Your task to perform on an android device: Create a 4-day itinerary from December 16 to December 19 in Vancouver and add Stanley Park, Queen Elizabeth Park, Gastown, and Canada Place to my itinerary, respectively, on the Trip.com app.
Image 0: 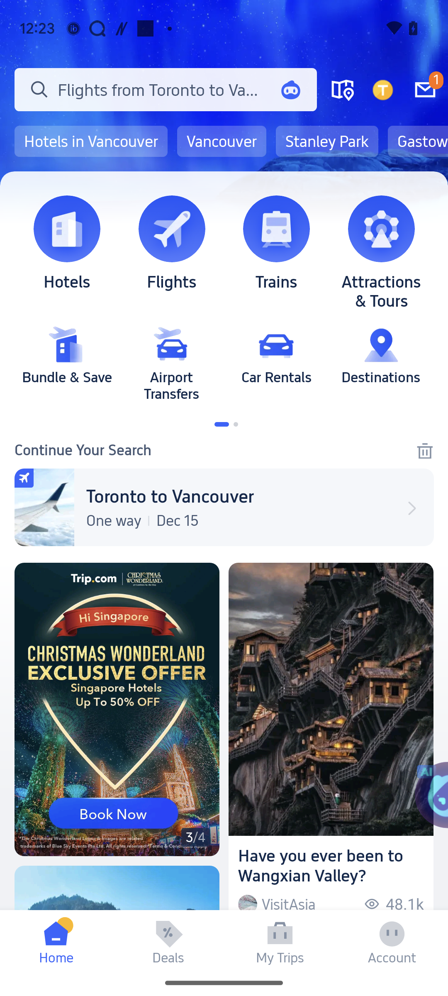
Click on the tab My Trips at the bottom.
Step 0: click (280, 940)
Image 1: 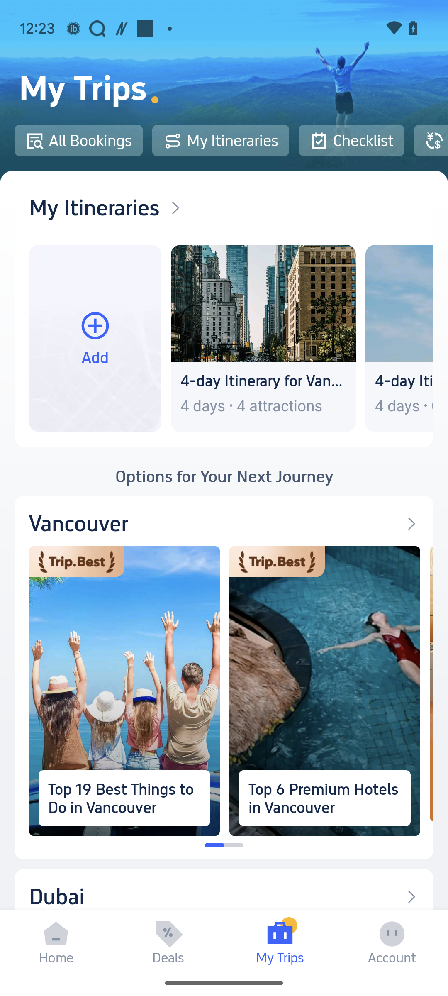
Click on the add button.
Step 1: click (95, 338)
Image 2: 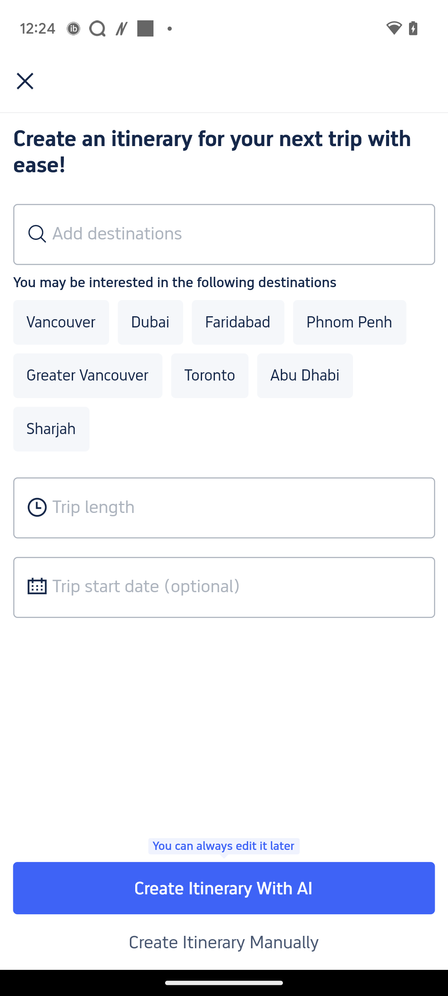
Select the destination Vancouver.
Step 2: click (61, 322)
Image 3: 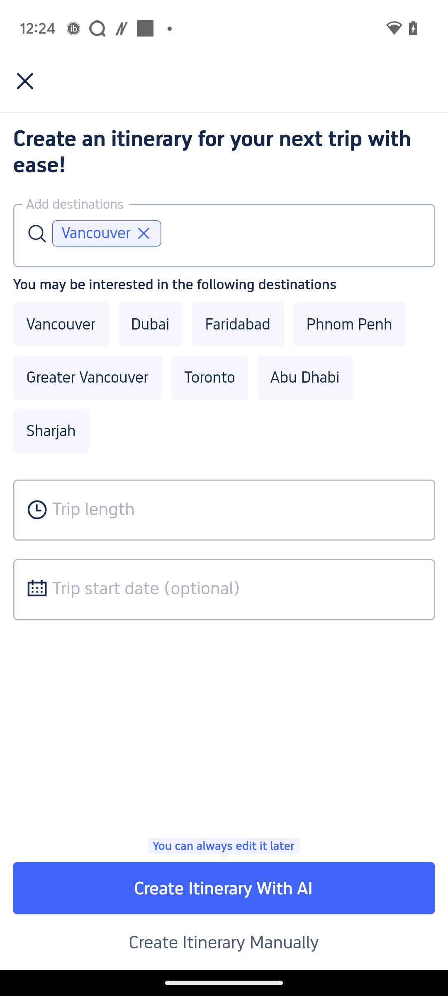
Click on the trip Length input box.
Step 3: click (224, 510)
Image 4: 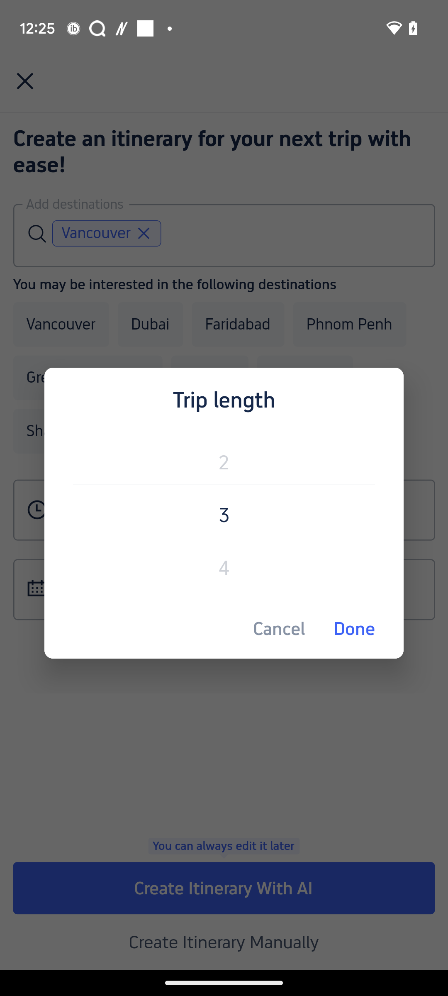
Click on 4.
Step 4: click (224, 515)
Image 5: 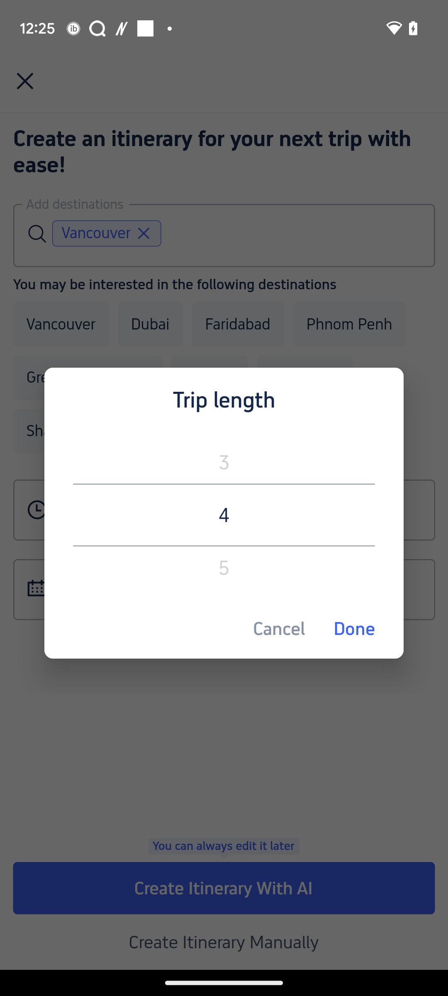
Click on the Done Tab.
Step 5: click (340, 628)
Image 6: 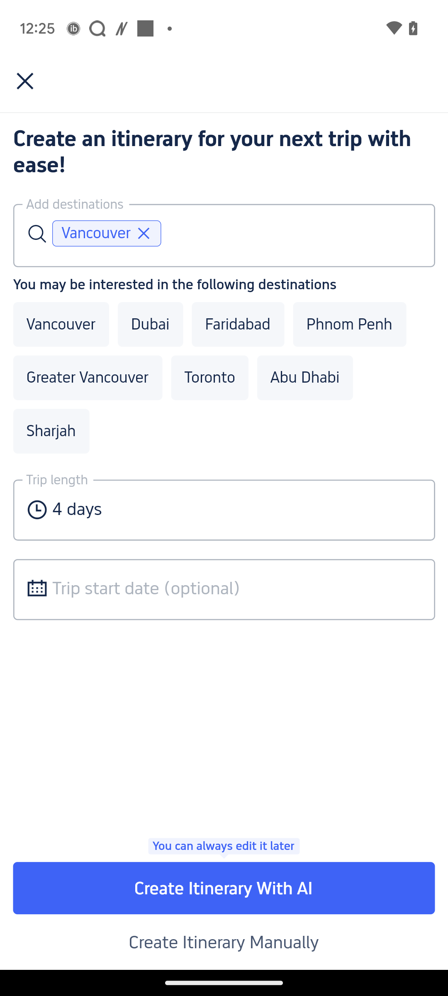
Click on the Trip start Date input box.
Step 6: click (224, 589)
Image 7: 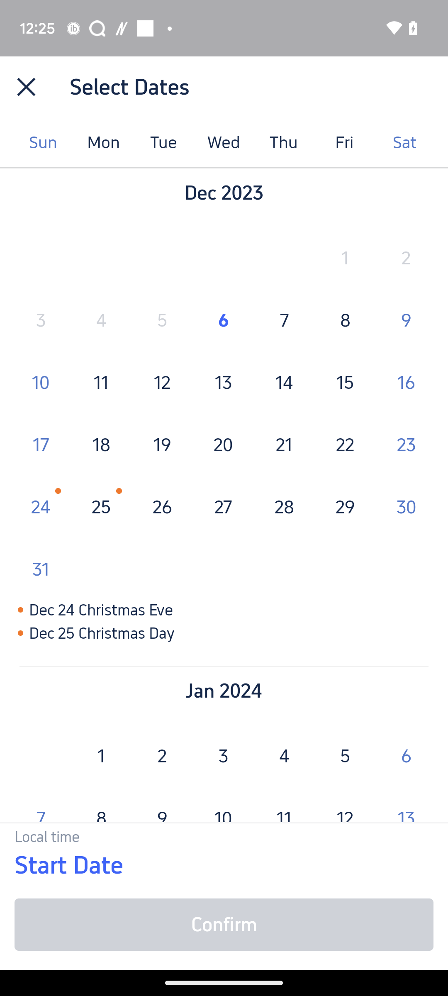
Select the Starting date December 16.
Step 7: click (406, 383)
Image 8: 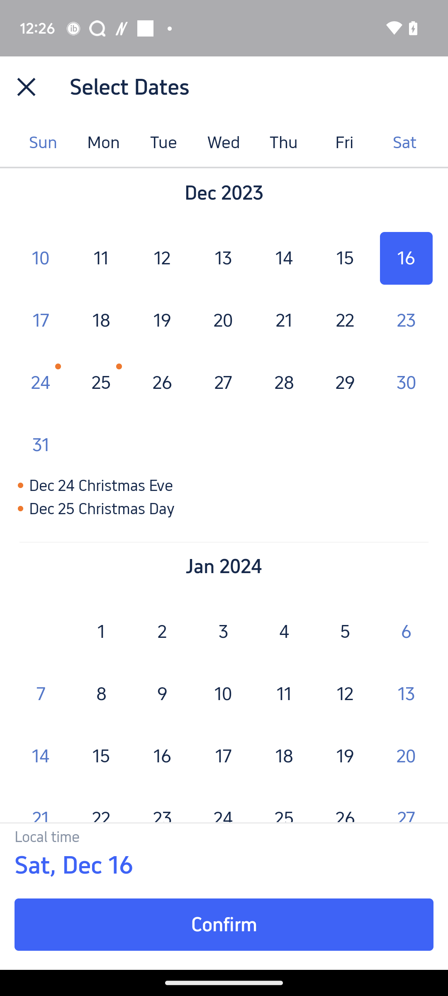
Click on the Confirm tab at the bottom.
Step 8: click (224, 925)
Image 9: 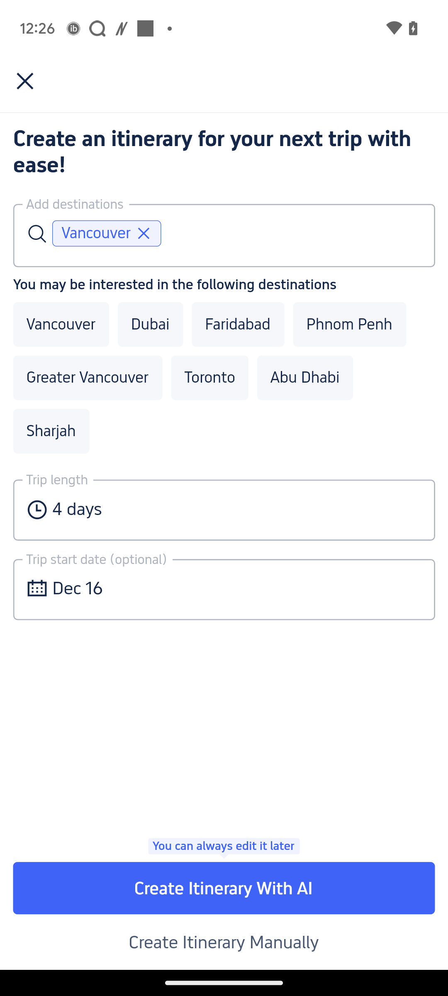
Click on the tab "Create Itinerary Manually" at the bottom.
Step 9: click (224, 942)
Image 10: 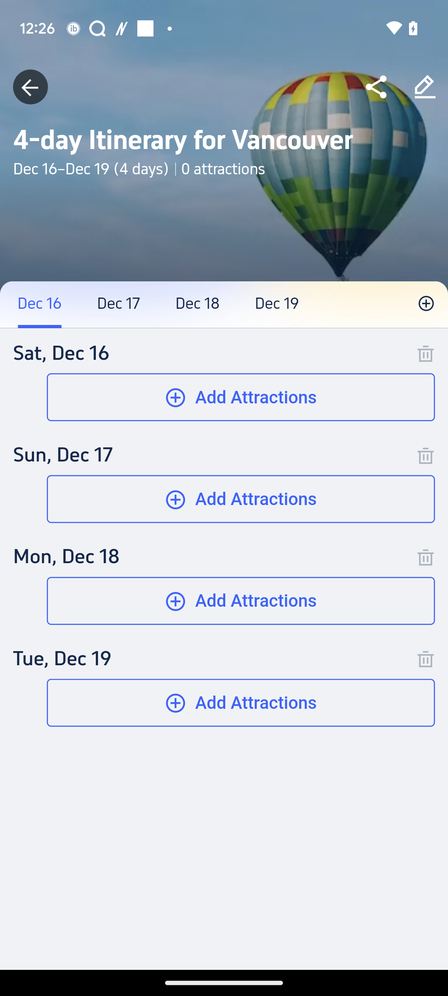
Click on the Add Attractions button of the December 16 tab.
Step 10: click (224, 401)
Image 11: 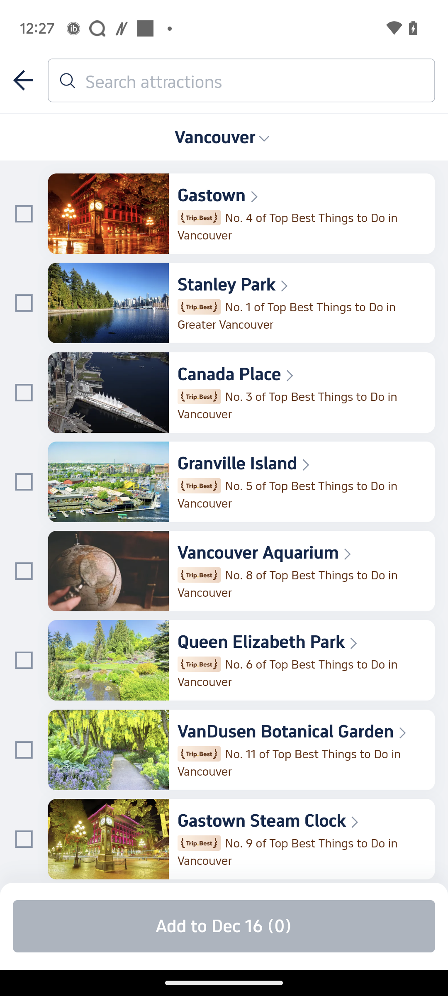
Click on the check box of stanley park.
Step 11: click (224, 303)
Image 12: 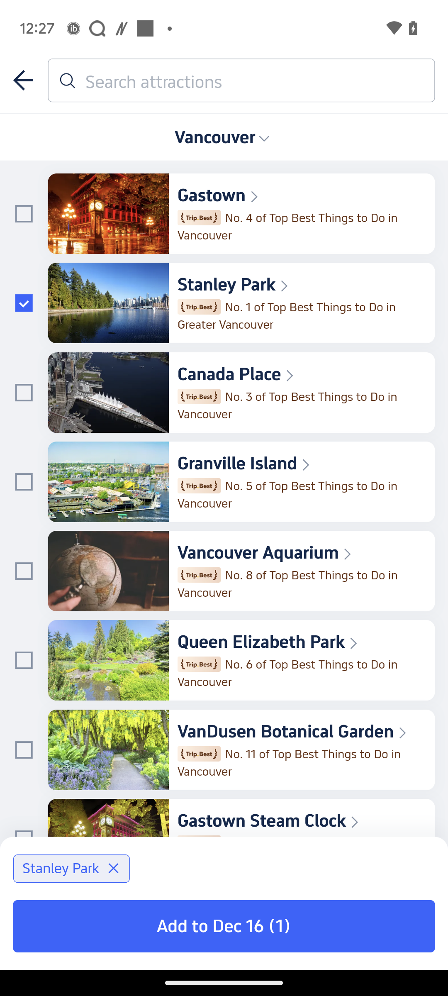
Click on the tab Add to December 16 tab at the bottom
Step 12: click (224, 918)
Image 13: 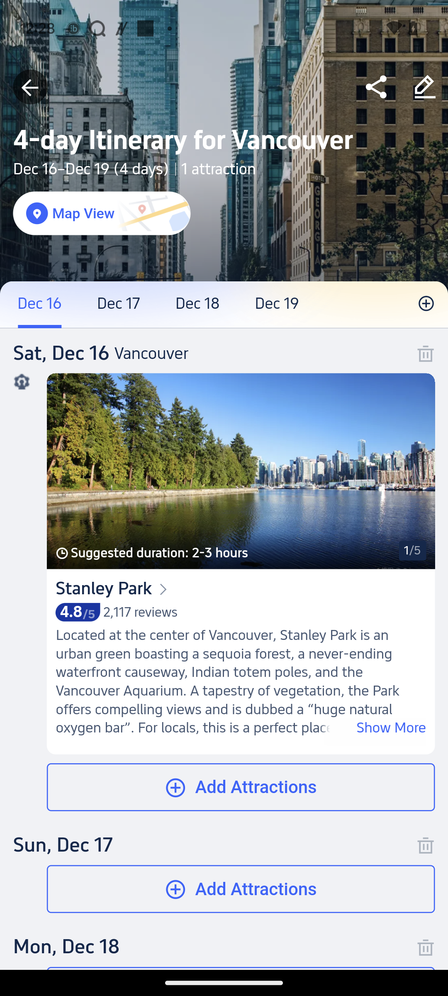
Click on the Add Attractions button of the December 17 tab.
Step 13: click (224, 893)
Image 14: 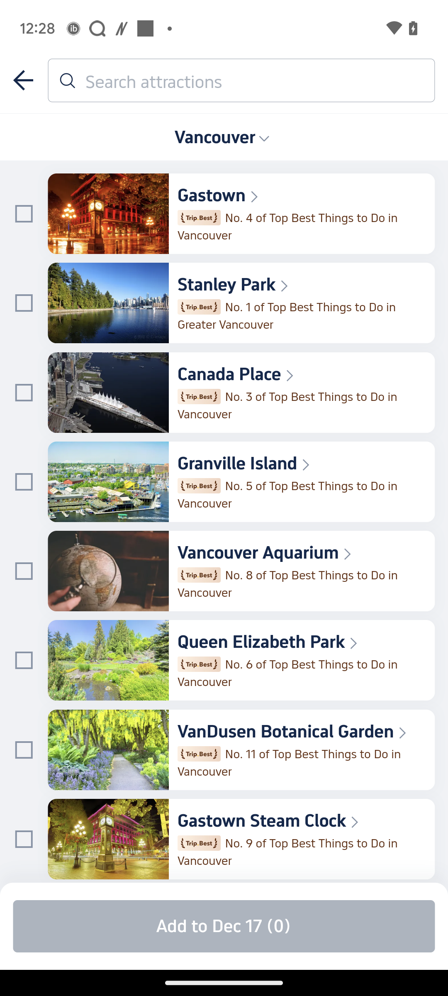
Click on the check box of Queen Elizabeth park.
Step 14: click (224, 660)
Image 15: 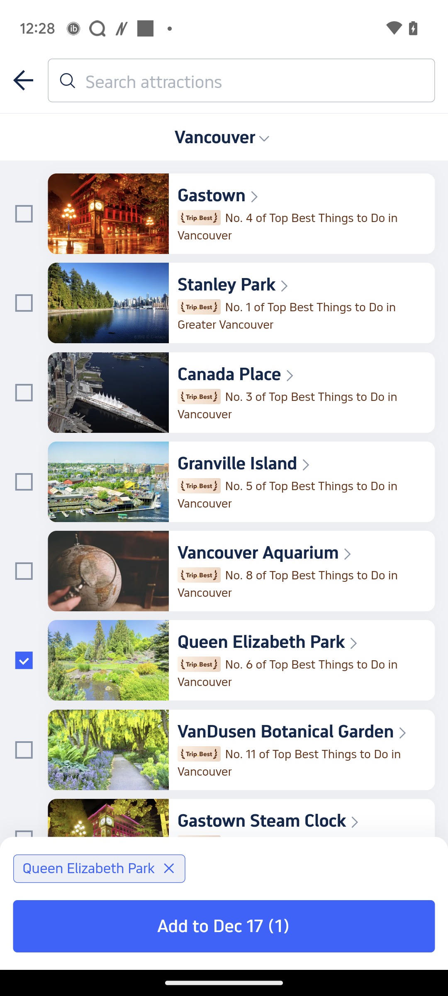
Click on the tab Add to December 17 tab at the bottom
Step 15: click (224, 918)
Image 16: 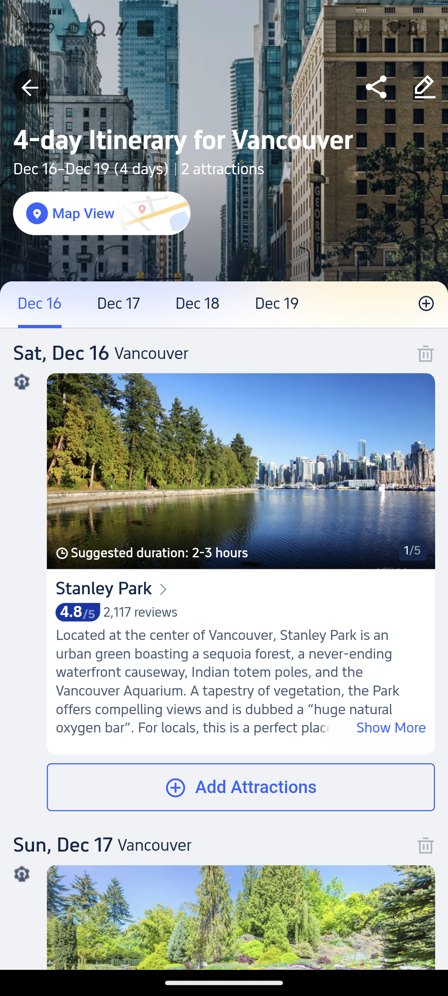
Scroll up
Step 16: scroll down
Image 17: 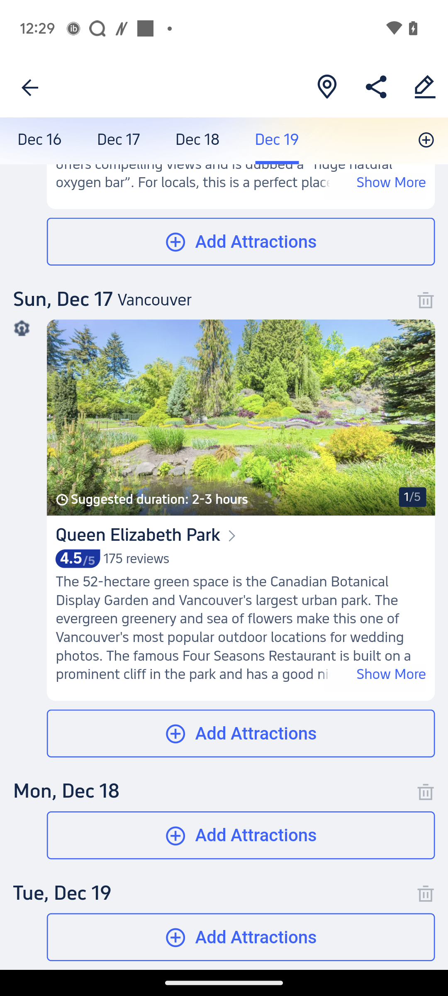
Click on the Add Attractions button of the December 18 tab.
Step 17: click (224, 840)
Image 18: 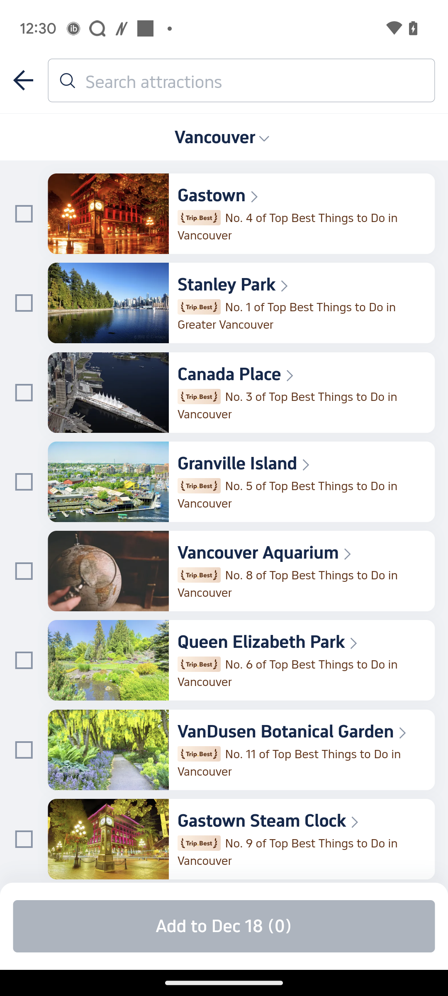
Click on the check box of Gastown .
Step 18: click (224, 213)
Image 19: 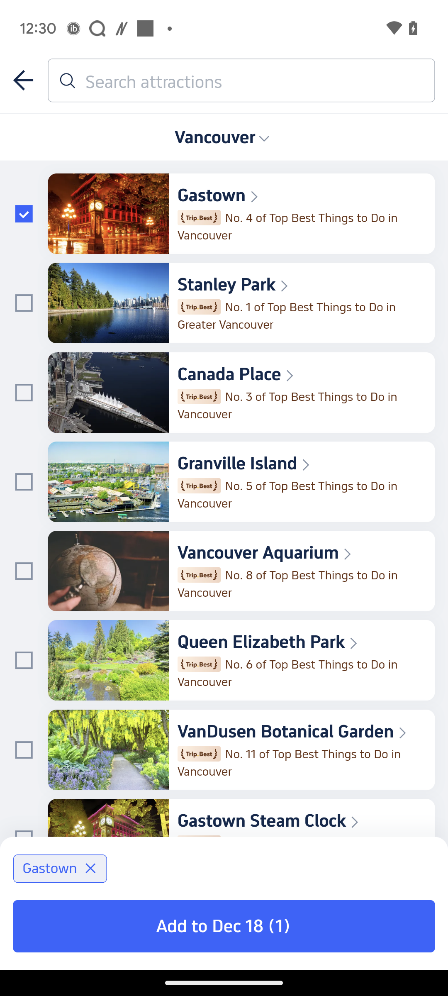
Click on the tab Add to December 18 tab at the bottom
Step 19: click (224, 918)
Image 20: 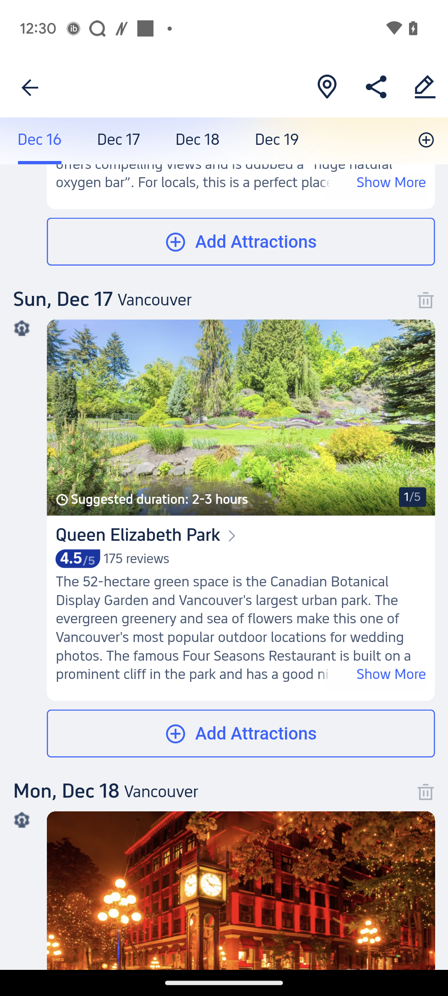
Scroll up
Step 20: scroll down
Image 21: 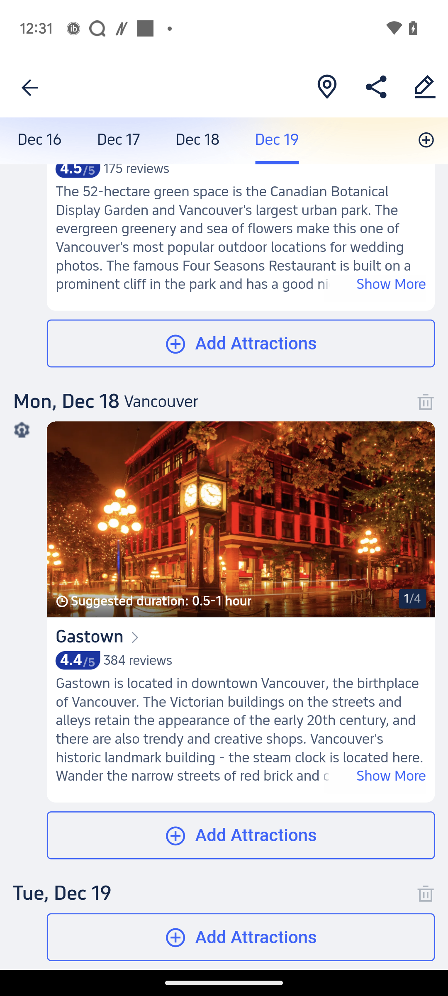
Click on the Add Attractions button of the December 19 tab.
Step 21: click (224, 941)
Image 22: 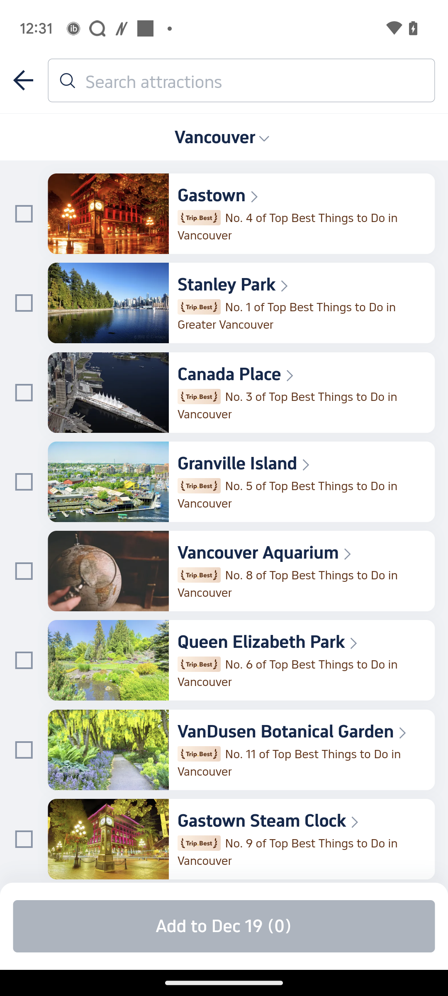
Click on the check box of Canada place."
Step 22: click (224, 392)
Image 23: 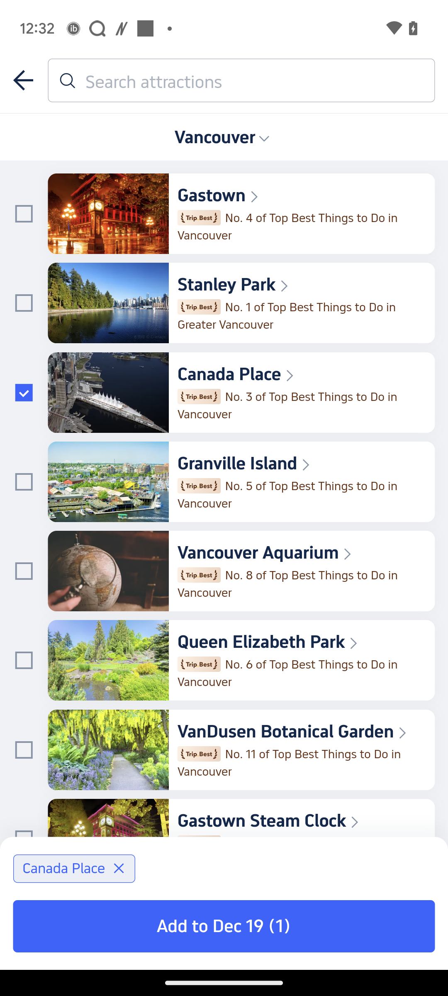
Click on the tab Add to the December 19 tab at the bottom
Step 23: click (224, 918)